Your task to perform on an android device: Search for the message Richard on the Skype  app.
Image 0: 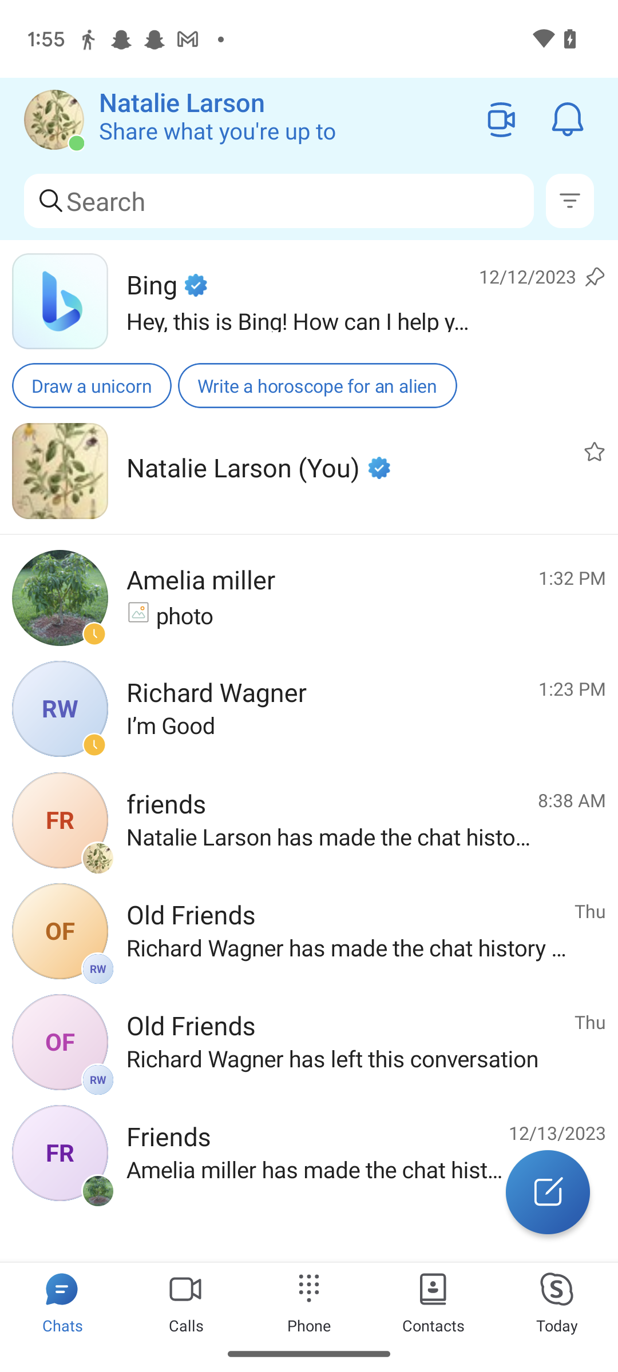
Click on the search bar at the top of the screen.
Step 0: click (279, 201)
Image 1: 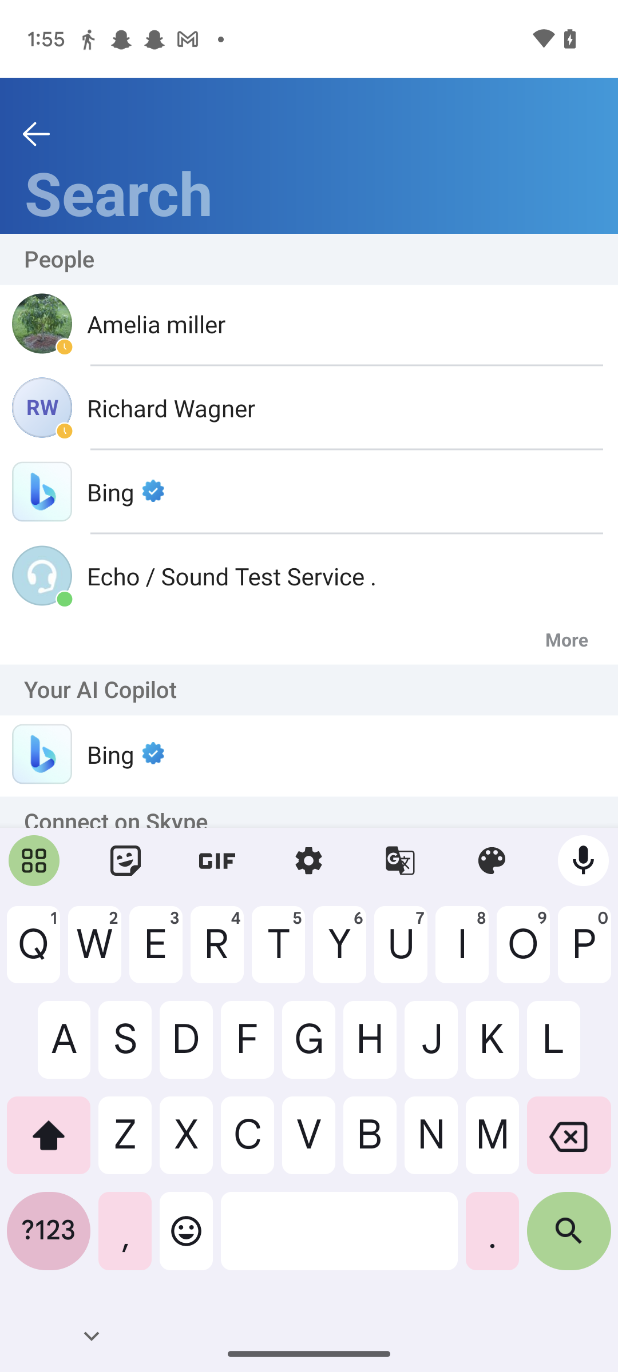
Type in Richard.
Step 1: type "Richard"
Image 2: 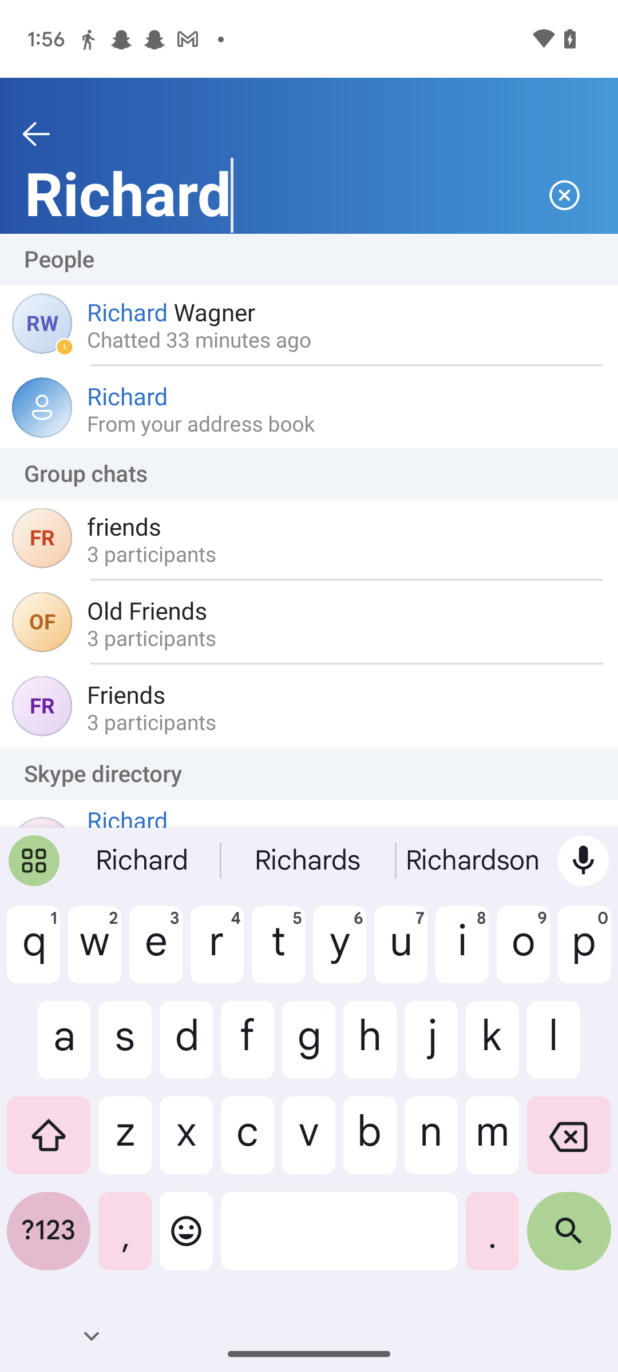
Click on the search icon at the bottom right of the keyboard.
Step 2: click (569, 1240)